Your task to perform on an android device: I liked to view the details of the antique wood chair in the eBay app.
Image 0: 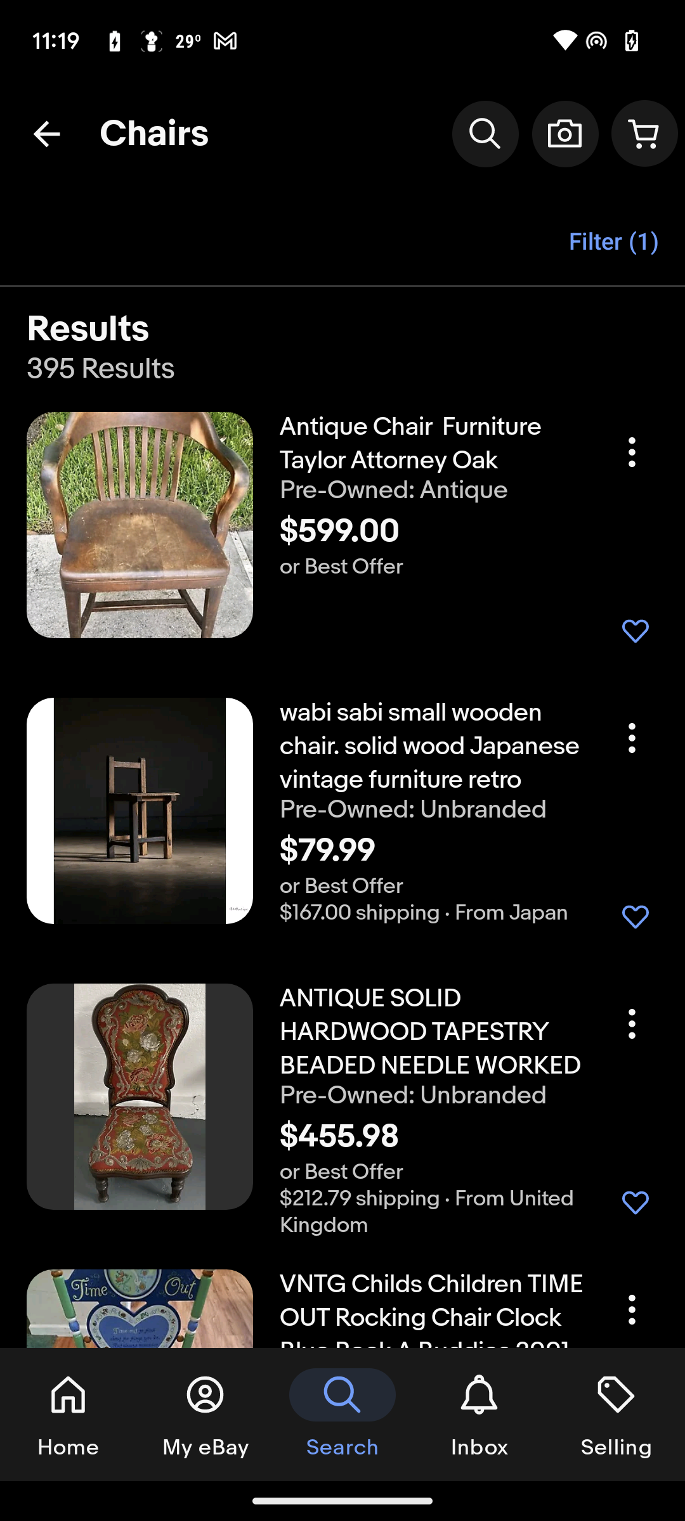
Click on the first result
Step 0: click (435, 532)
Image 1: 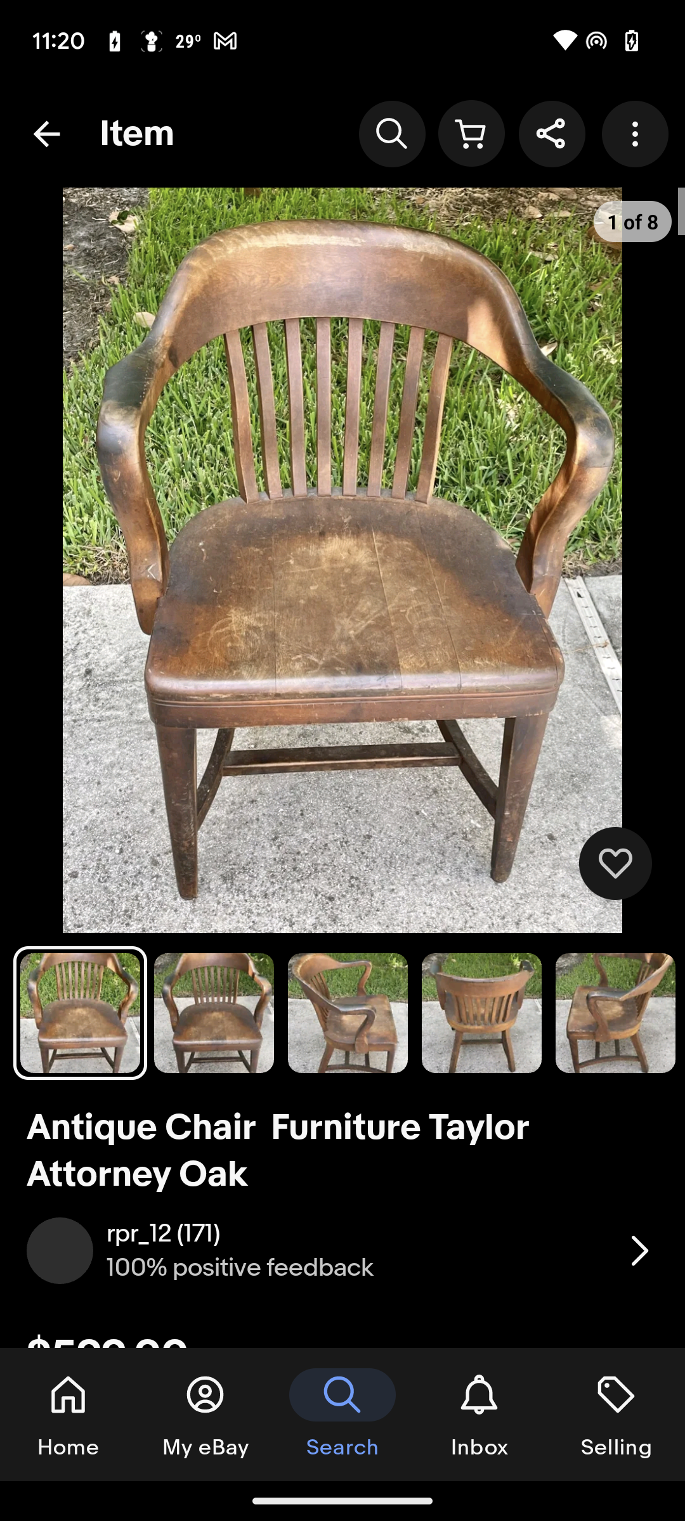
Swipe up to view the product details
Step 1: scroll down
Image 2: 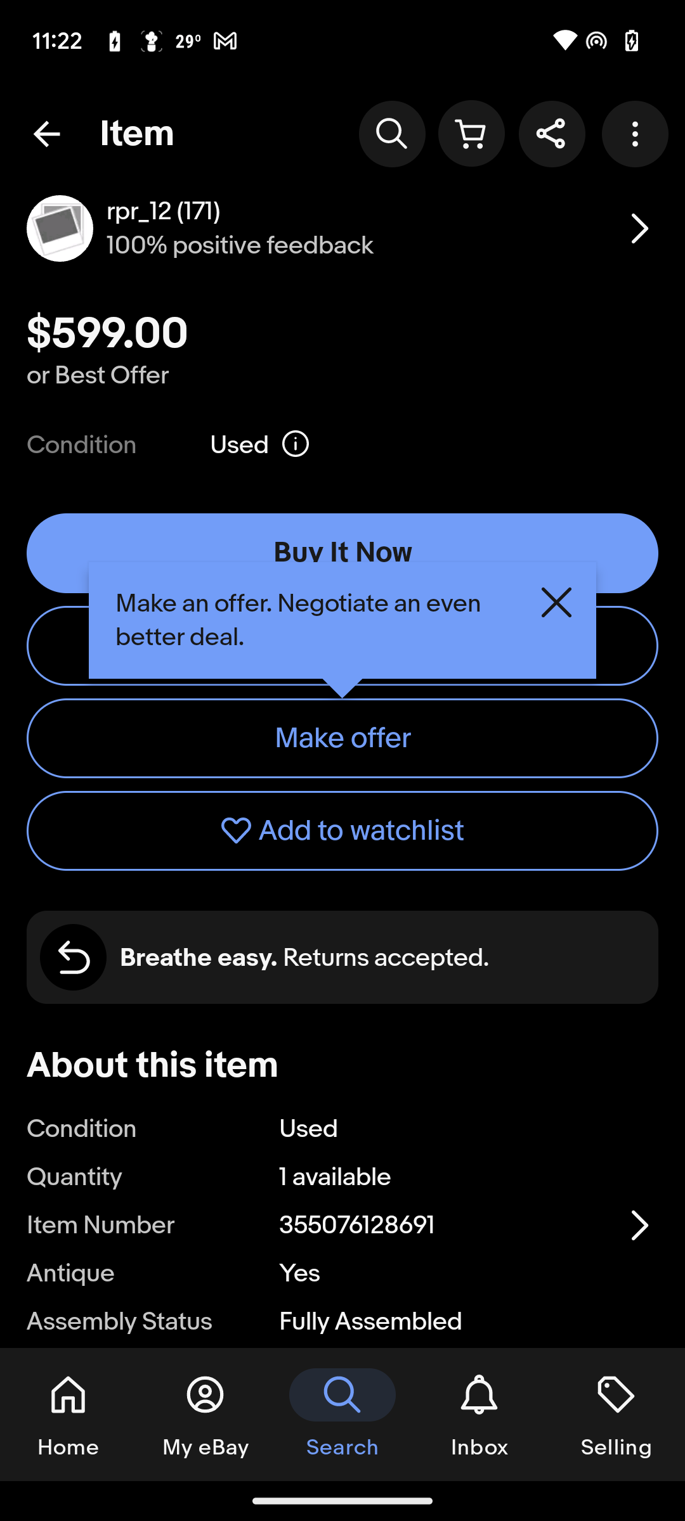
Swipe up to view the product details
Step 2: scroll down
Image 3: 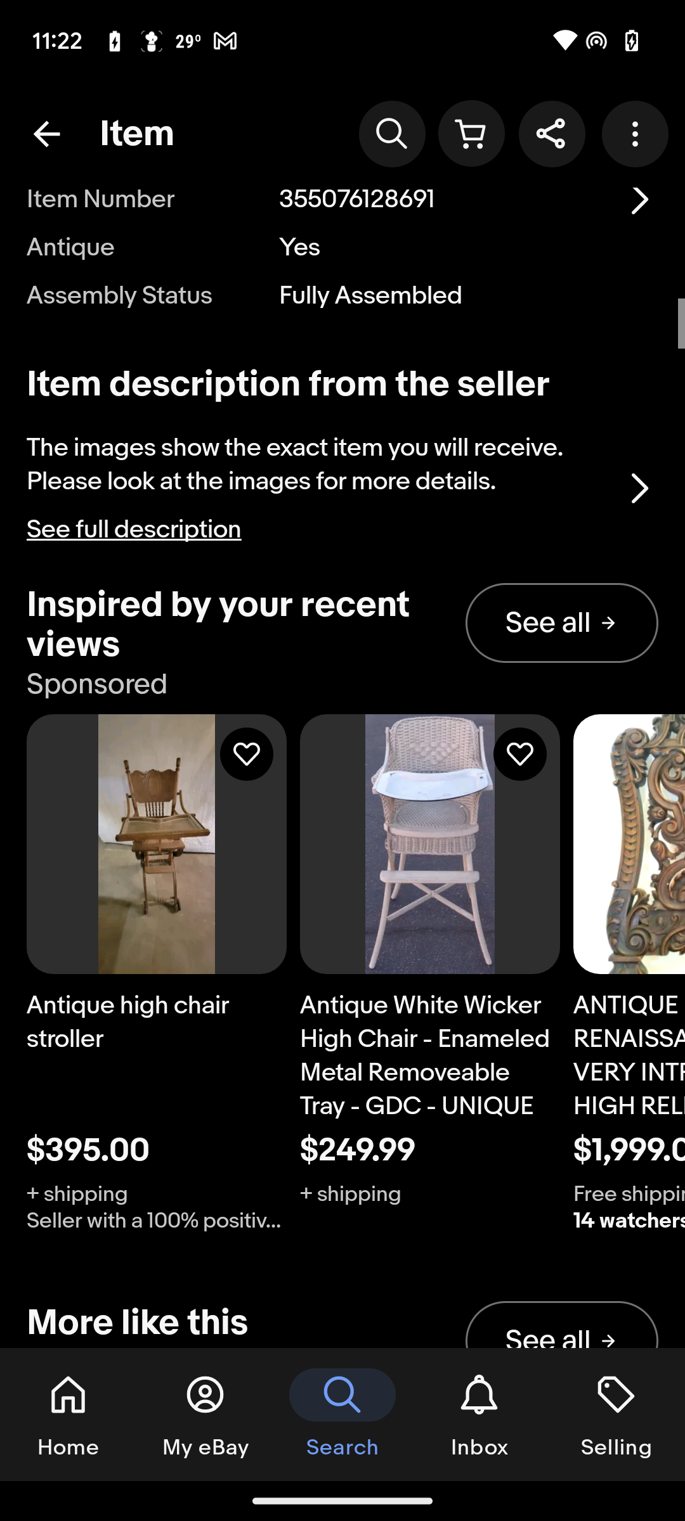
Click on the forward icon at the top of the screen
Step 3: click (342, 255)